Your task to perform on an android device: Open the Webex app and view the Meeting Schedule.
Image 1: 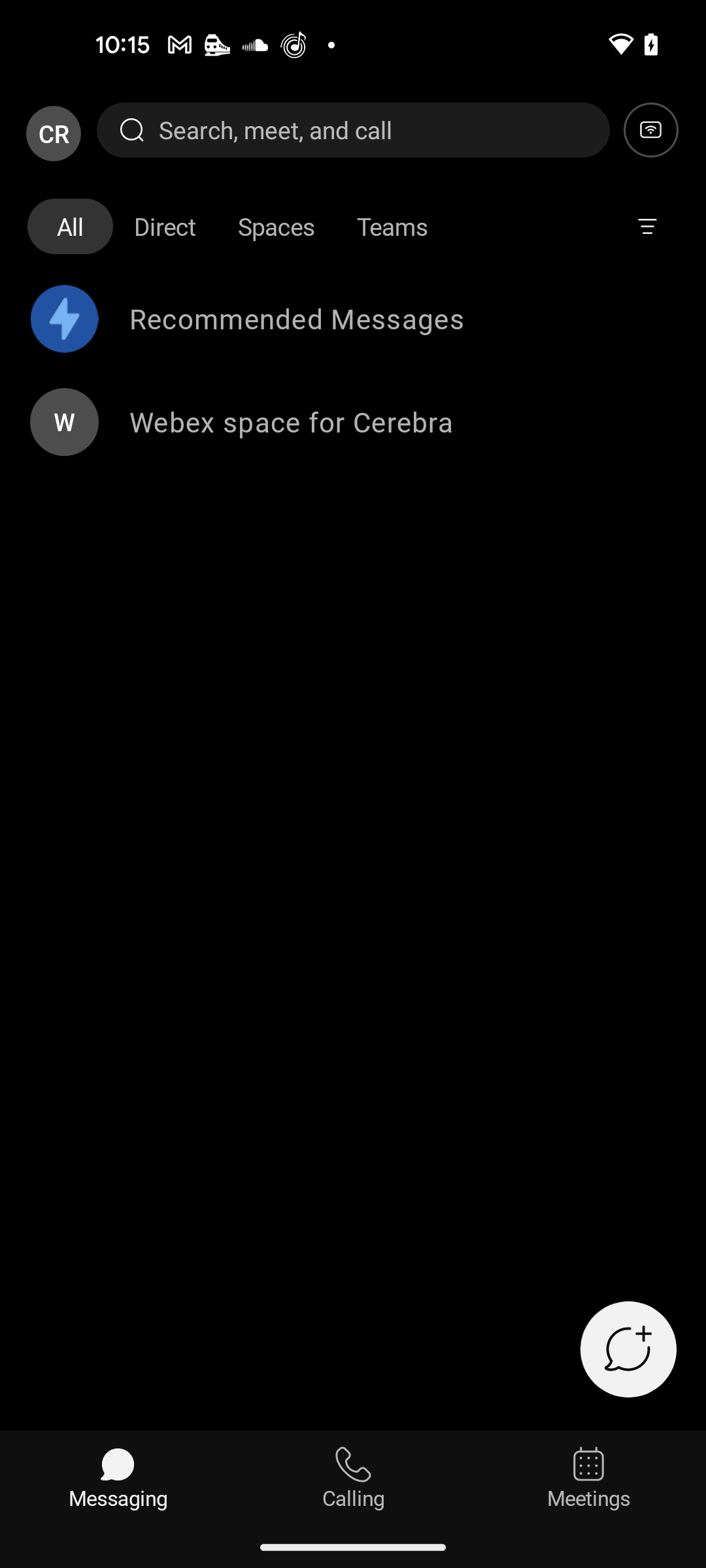
Click on the Meetings section at the bottom right corner
Step 1: click (588, 1464)
Image 2: 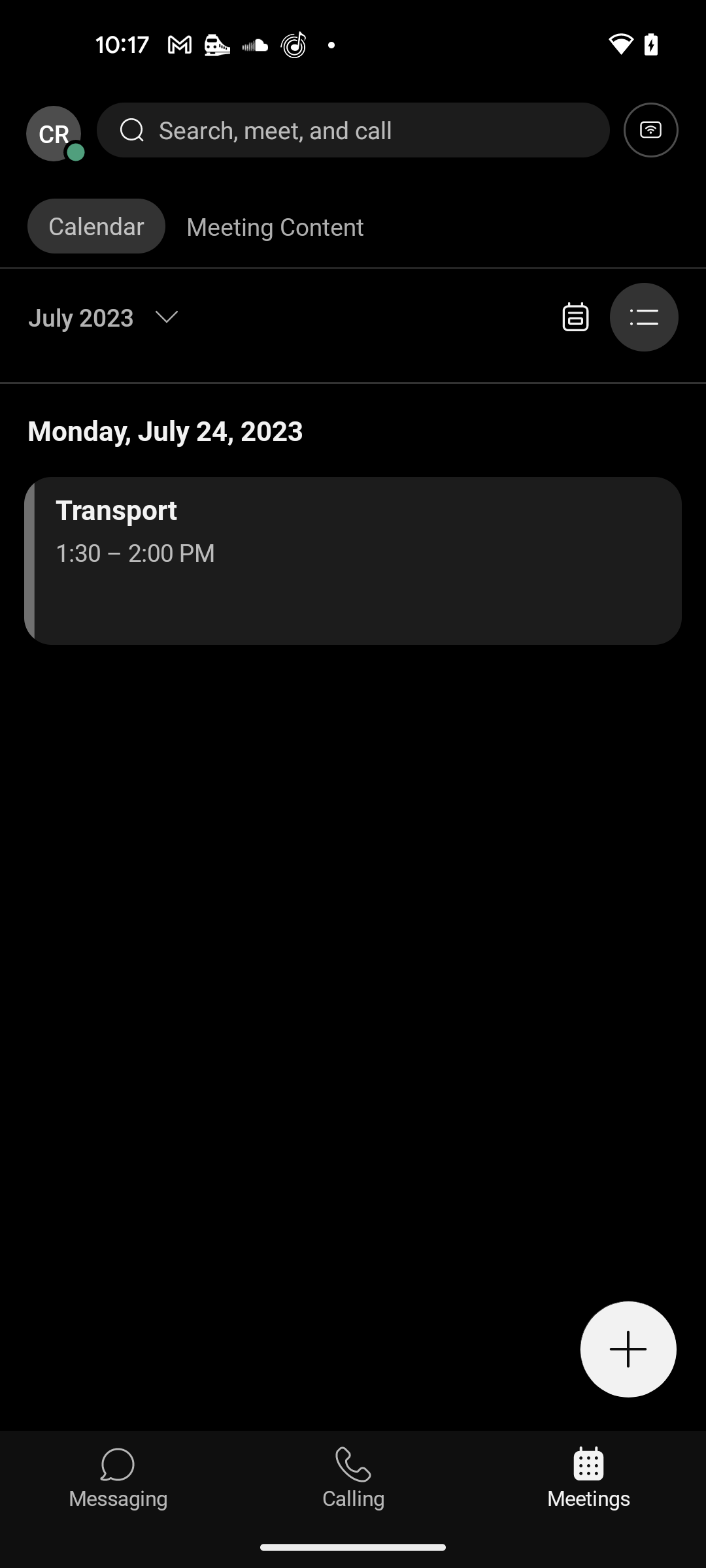
Click on the Transport meeting
Step 2: click (353, 560)